Your task to perform on an android device: I'll utilize the Jumia app to hunt for Lenovo Laptop because I'm looking to get a new one for myself.
Image 0: 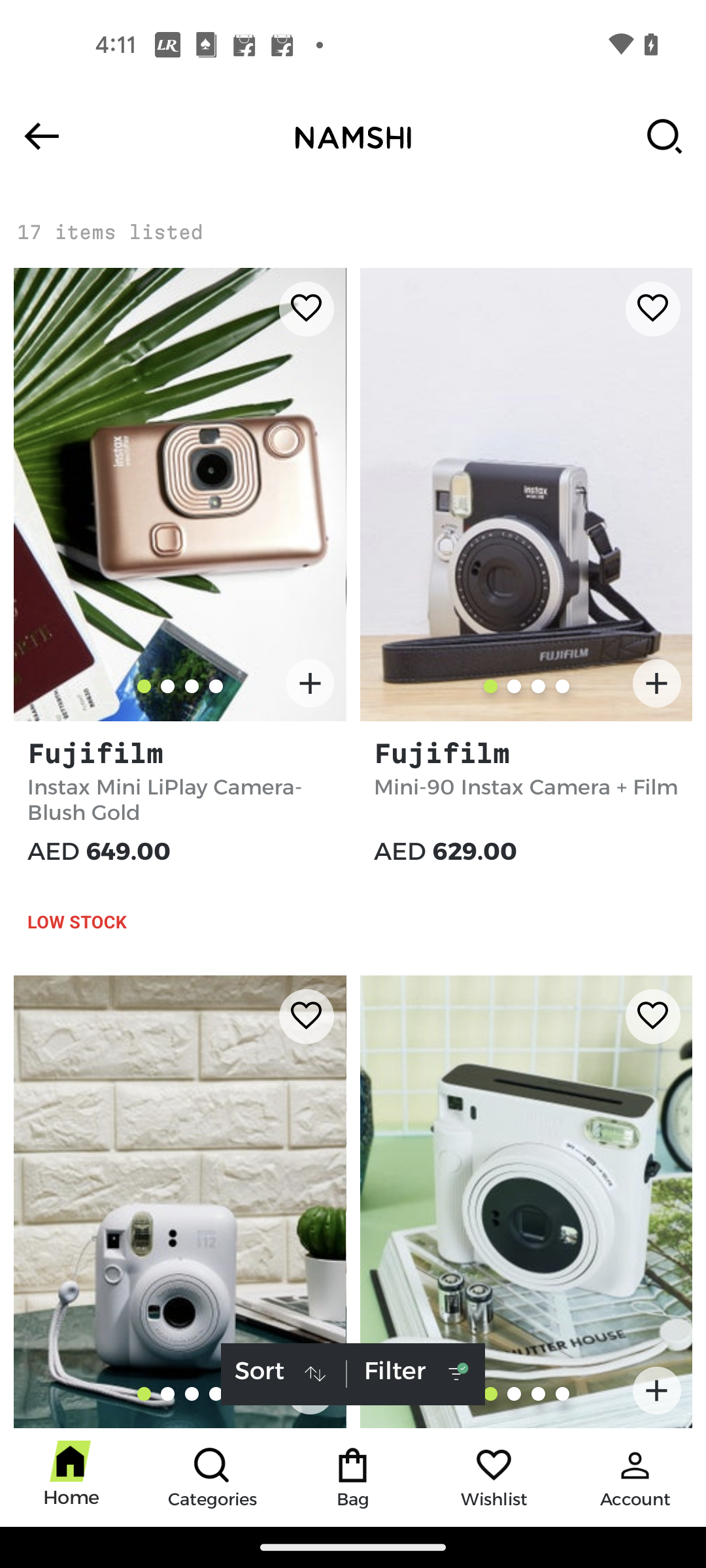
Open the Jumia app
Step 0: open app "Jumia"
Image 1: 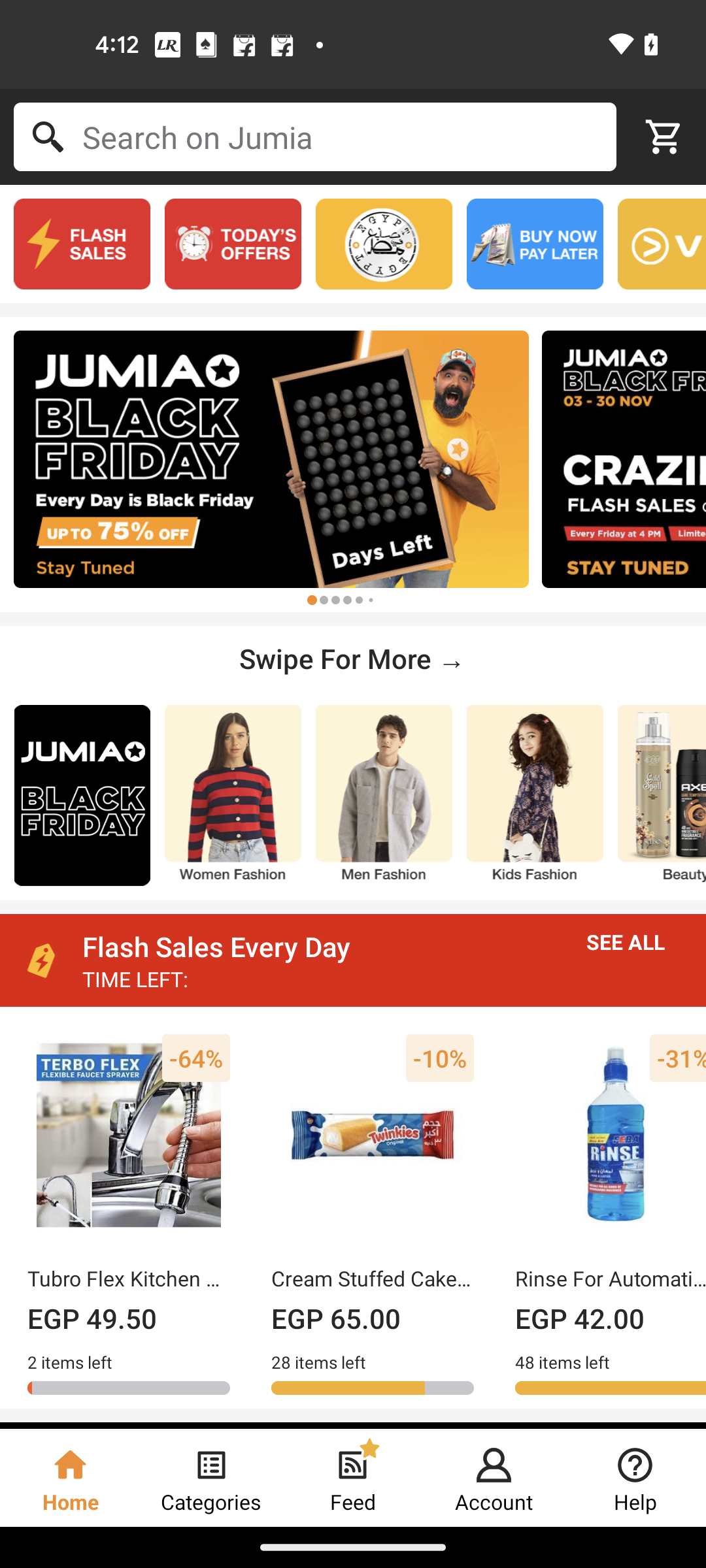
Click on the Search bar at the top of the screen
Step 1: click (335, 137)
Image 2: 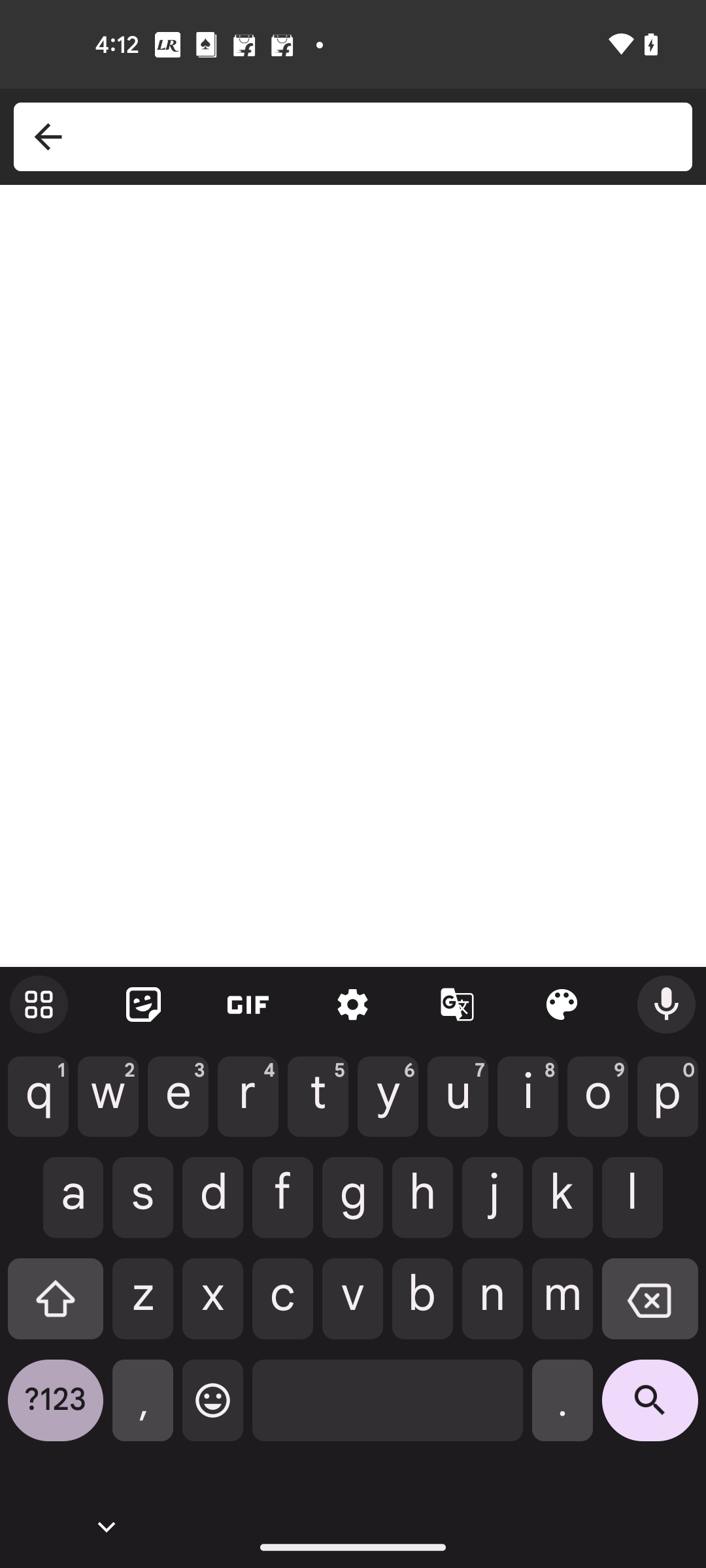
Search for Lenovo laptop
Step 2: type "Lenovo laptop"
Image 3: 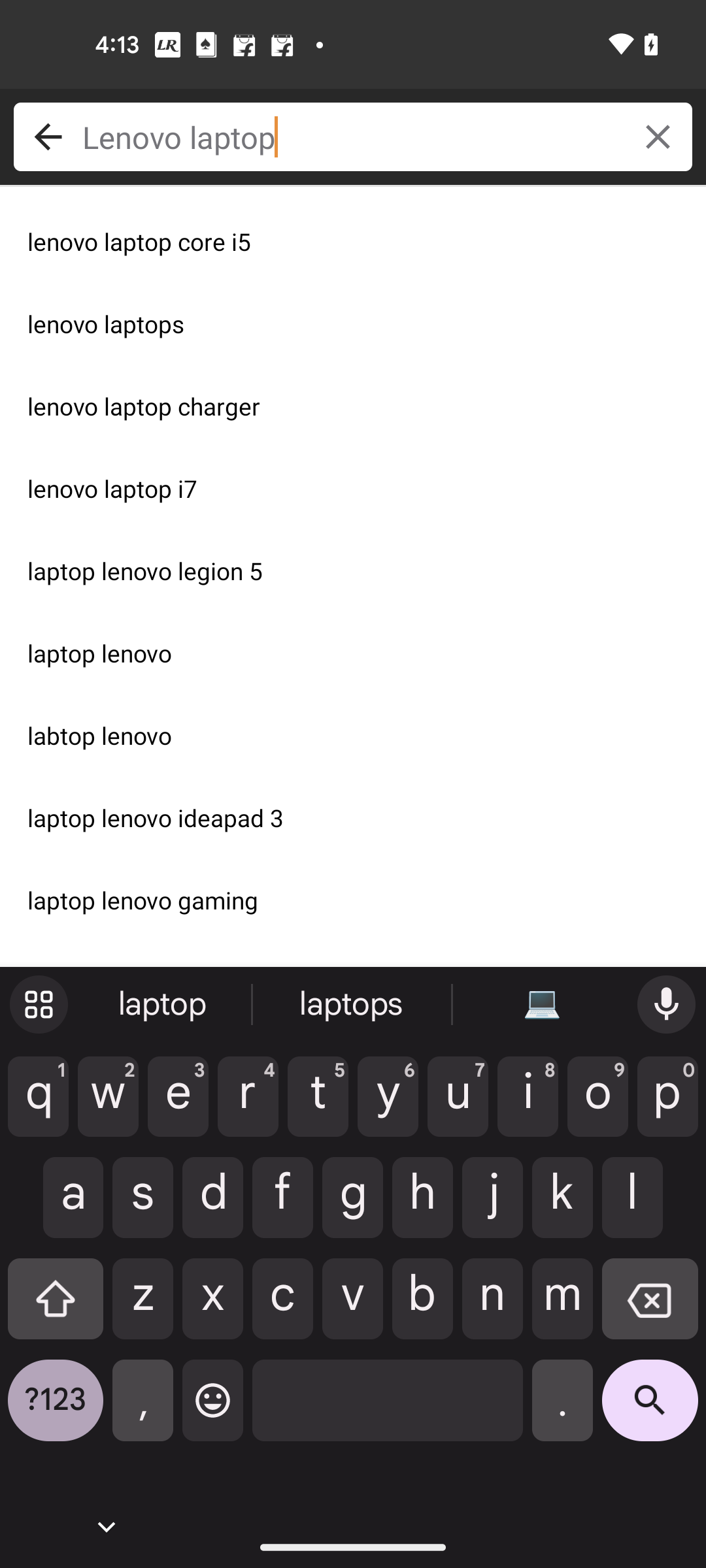
Click on the search icon at the bottom right corner of the screen
Step 3: click (650, 1410)
Image 4: 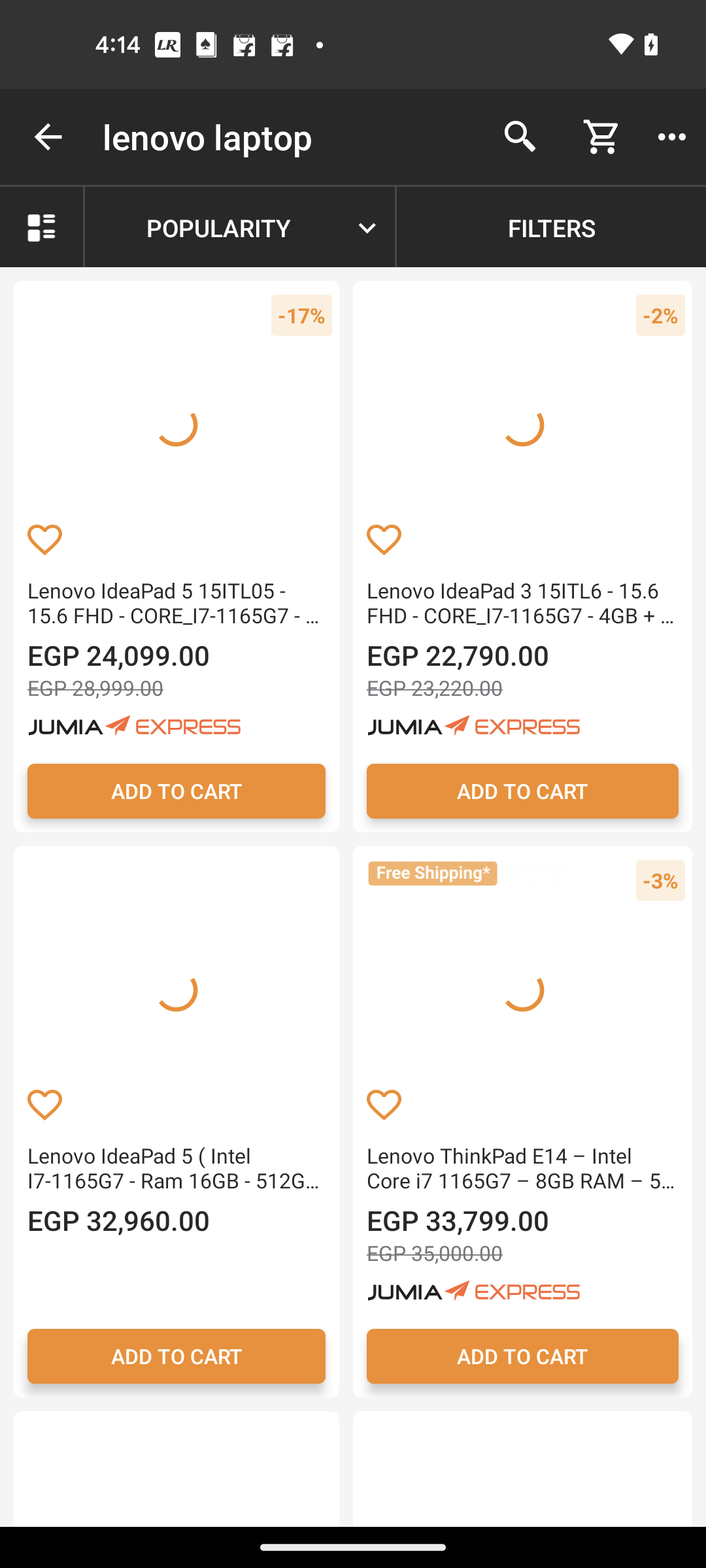
Click on the search icon at the bottom right corner of the screen
Step 4: wait